Your task to perform on an android device: I want to view a mouse that is dark blue since that is my favorite color in the Ubuy app.
Image 0: 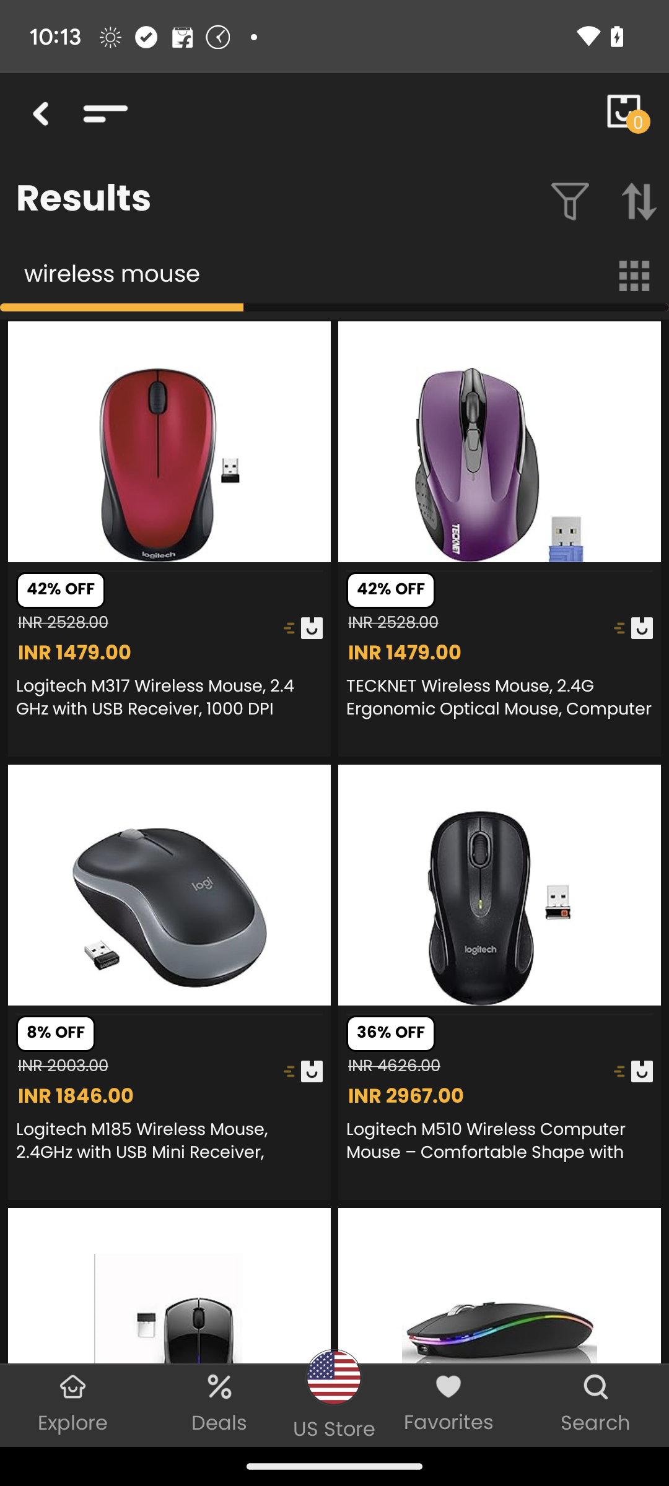
Swipe down to view a dark blue color mouse.
Step 0: scroll down
Image 1: 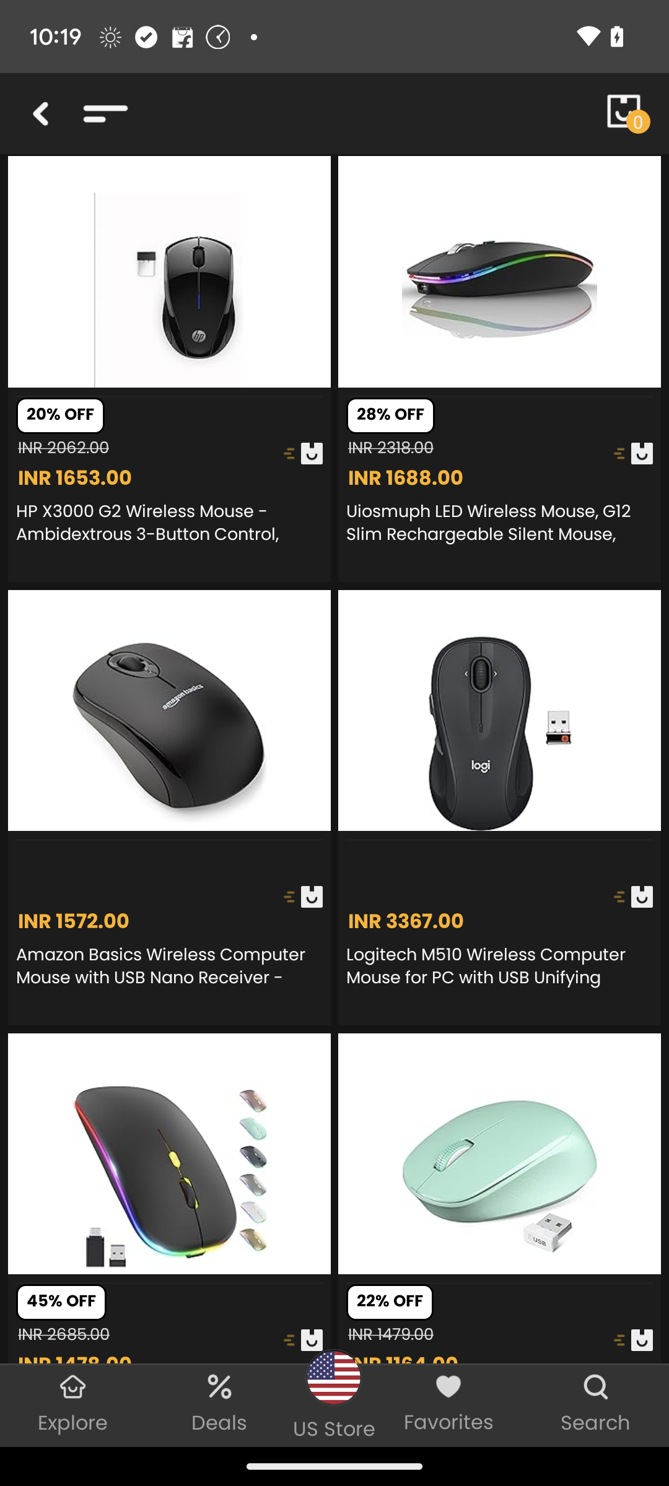
Swipe down to view a dark blue color mouse.
Step 1: wait
Image 2: 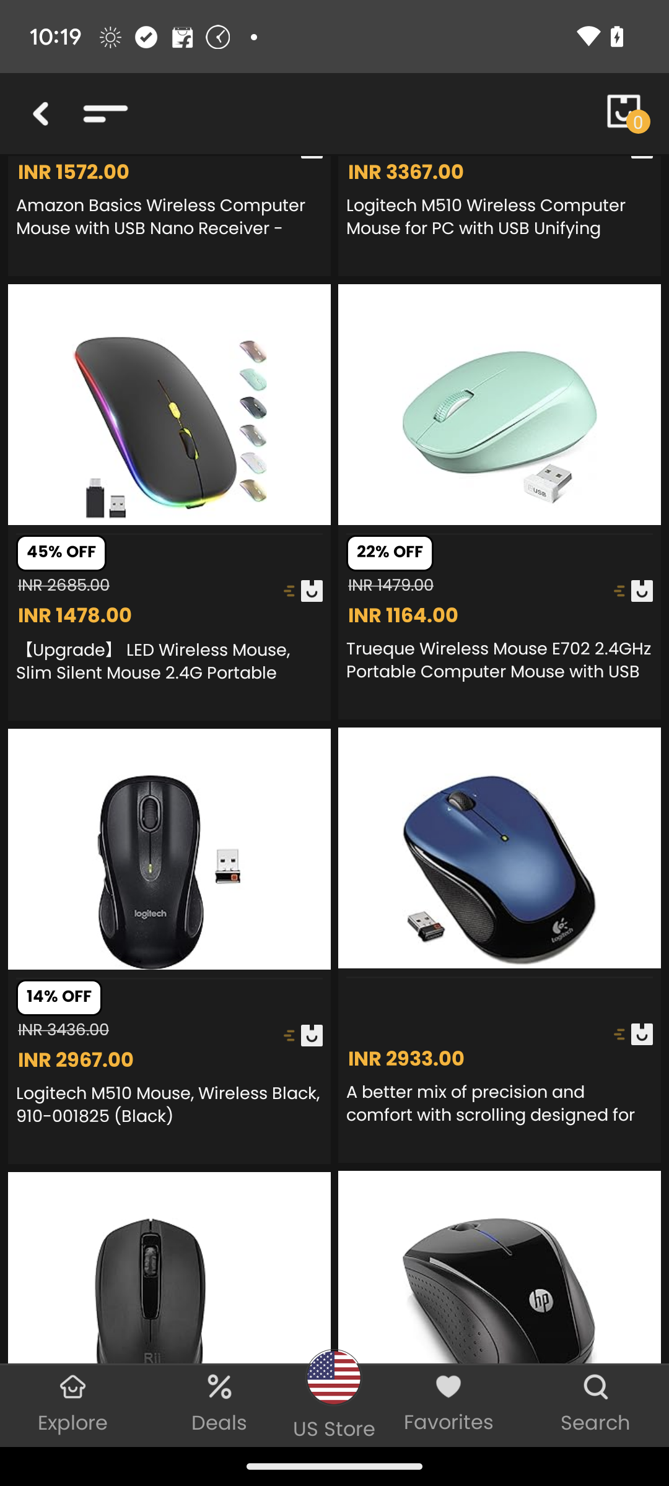
Click on the dark blue mouse.
Step 2: click (499, 870)
Image 3: 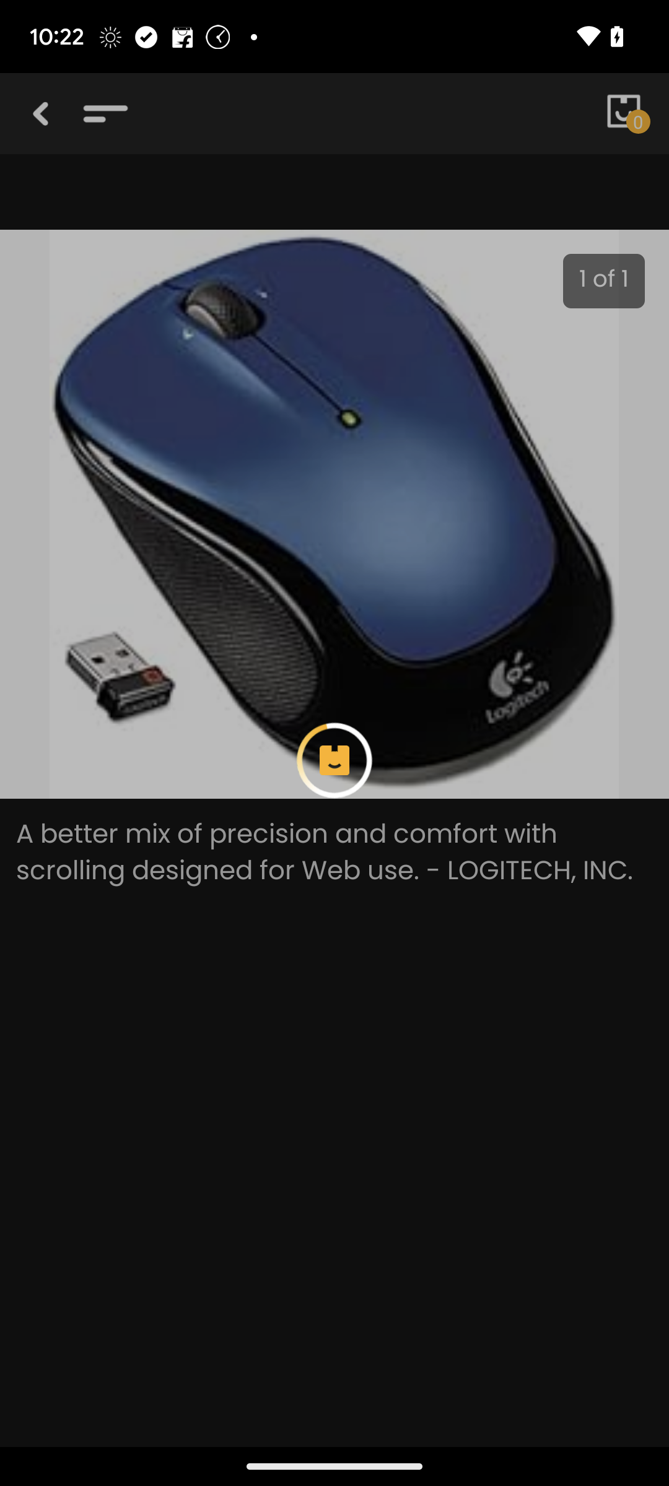
Click on the dark blue mouse.
Step 3: wait